Your task to perform on an android device: View the chrome-plated adhesive hook on the Ikea app.
Image 0: 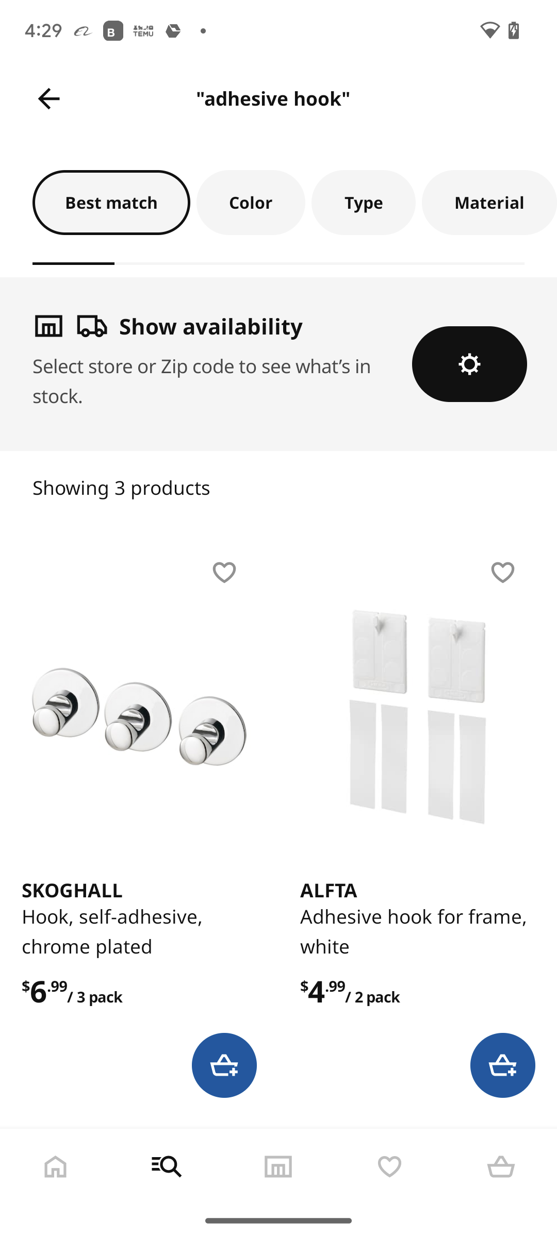
Click on the first image on the left side of the screen.
Step 0: click (139, 717)
Image 1: 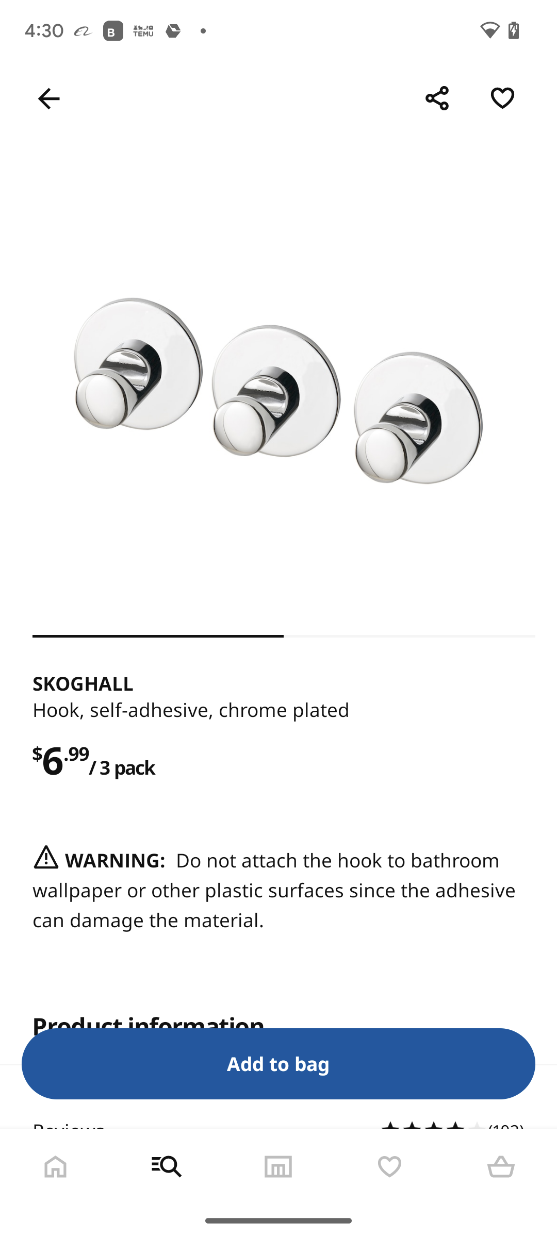
Scroll left on the image.
Step 1: scroll right
Image 2: 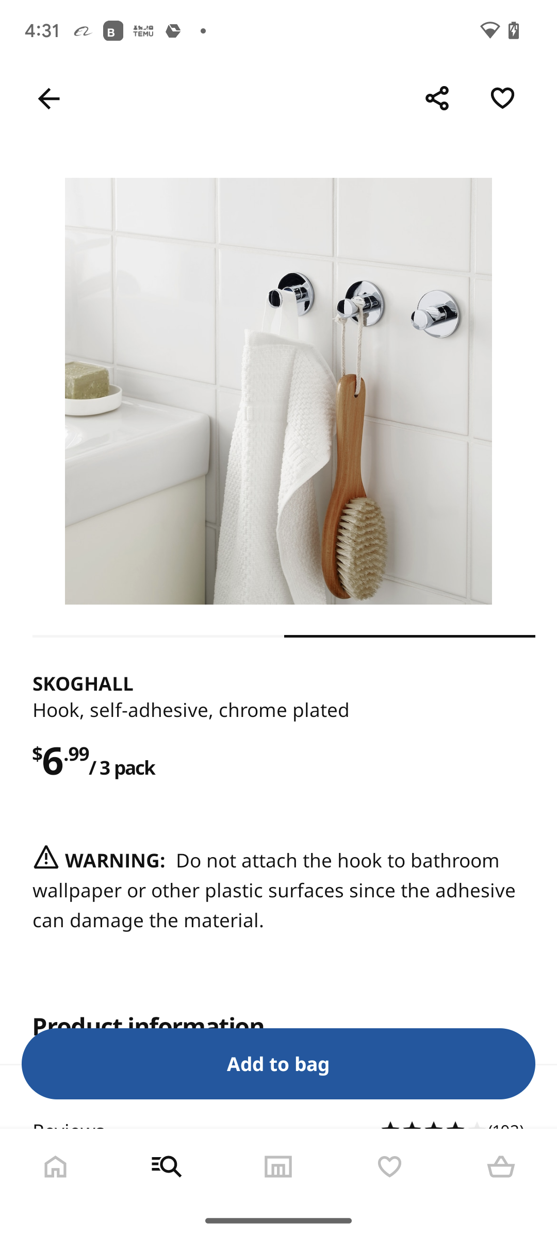
Scroll left on the image.
Step 2: scroll right